Your task to perform on an android device: View the schedule for the cruise journey from Antwerpen's cruise terminal to Amsterdam's passenger terminal.
Image 0: 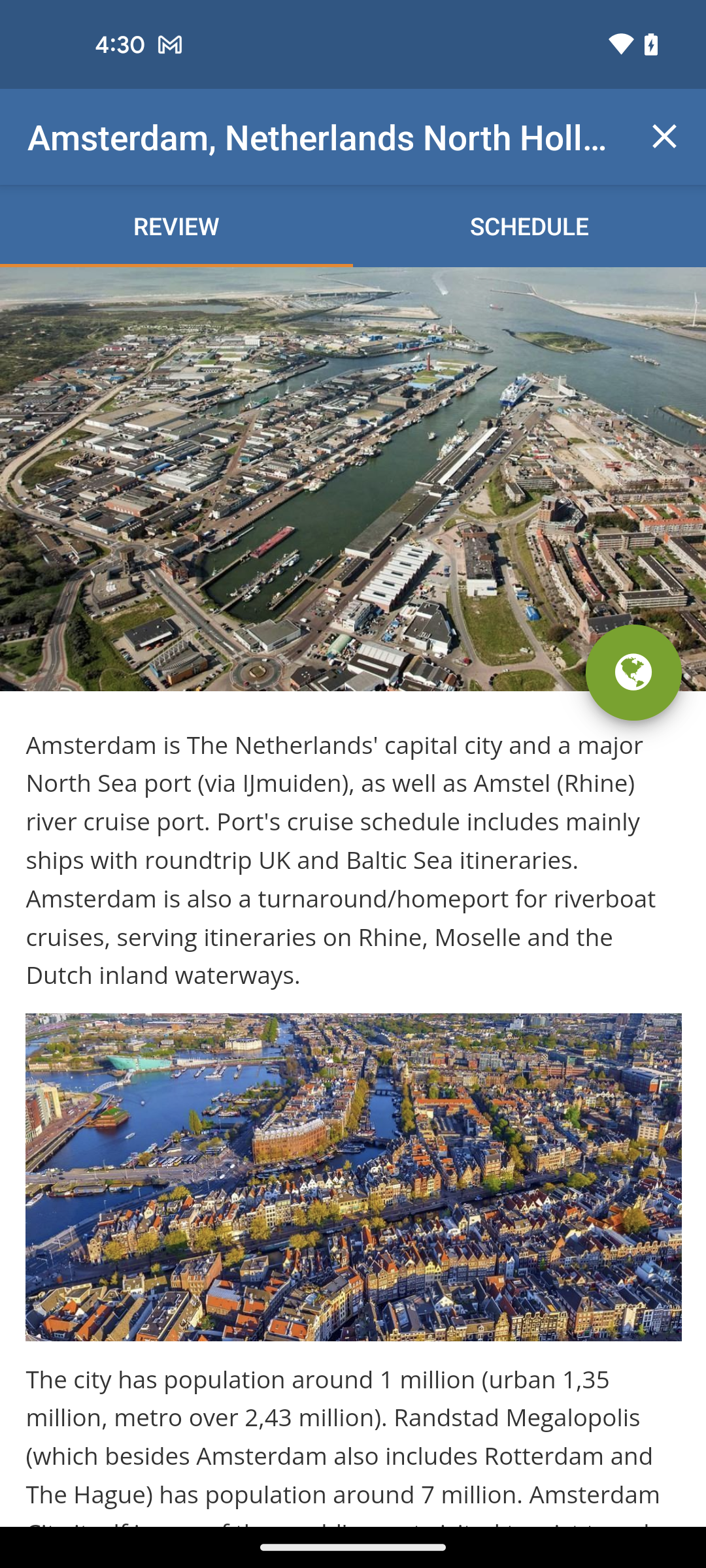
Tap on the schedule option
Step 0: click (529, 225)
Image 1: 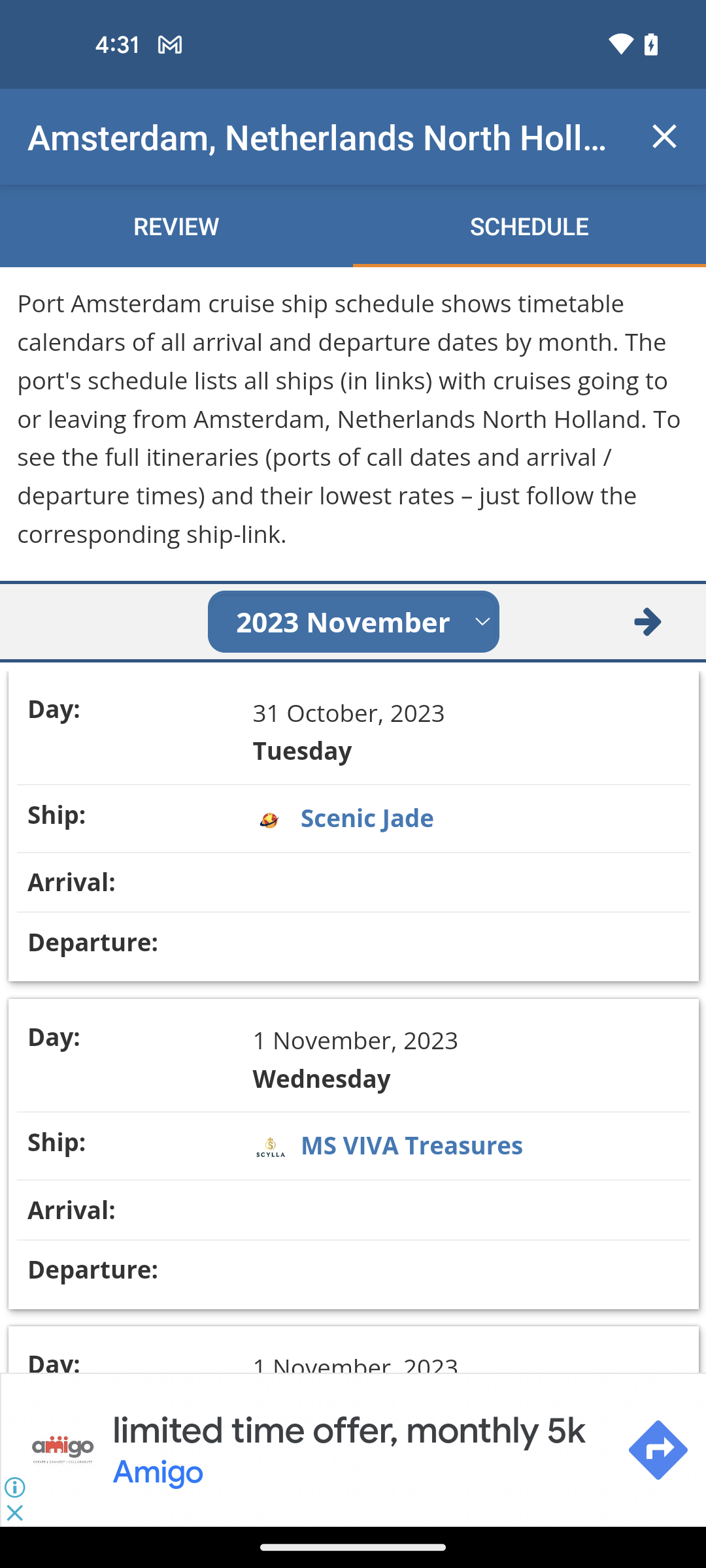
Swipe up to view more details
Step 1: scroll down